Your task to perform on an android device: As i am conscious about my fitness. I installed the 30 Day Fitness Challenge app for my workout at home. Setup account in the app.
Image 0: 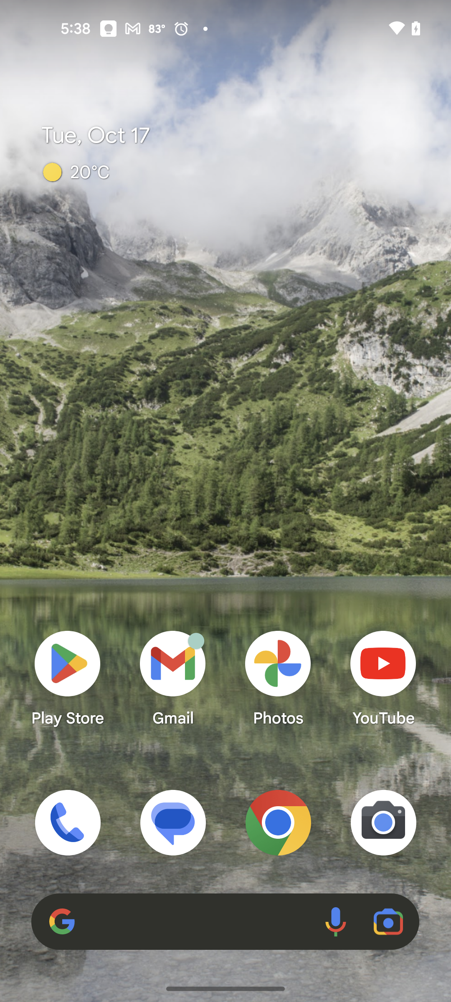
Open the 30 Day Fitness Challenge app
Step 0: open app "30 Day Fitness Challenge"
Image 1: 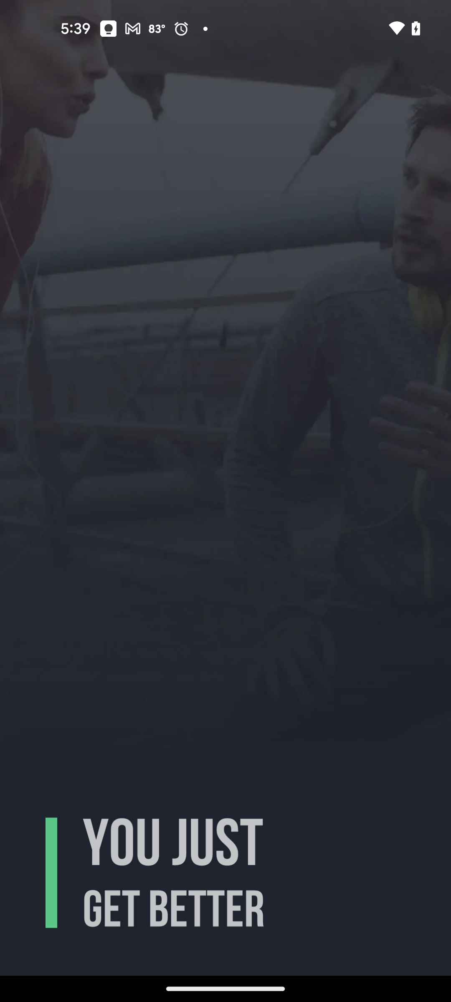
Open the 30 Day Fitness Challenge app
Step 1: wait
Image 2: 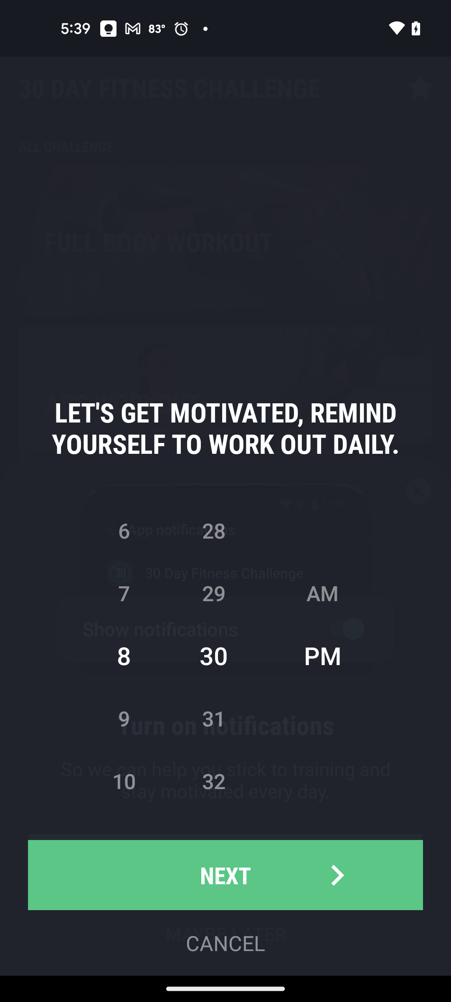
Click on the CANCEL
Step 2: click (225, 943)
Image 3: 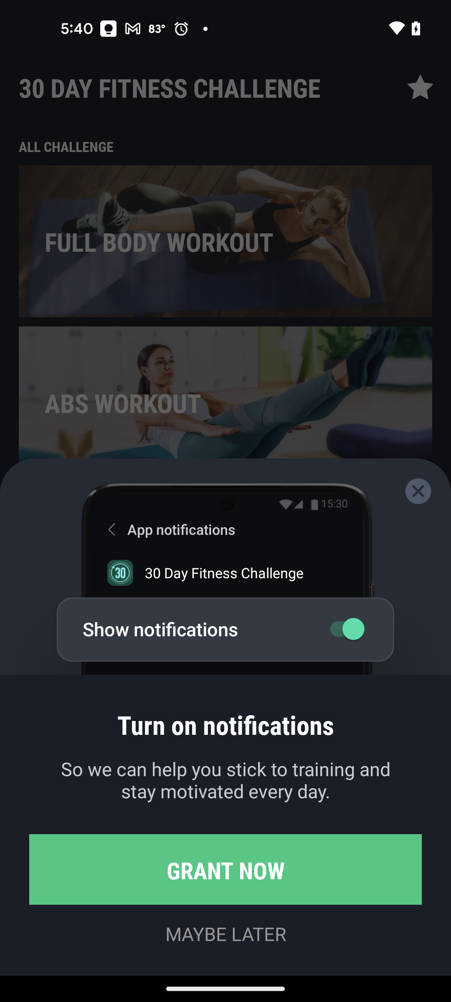
Click on the MAYBE LATER
Step 3: click (225, 934)